Your task to perform on an android device: In clothing, search for shirts for men in size M on the Shopsy app.
Image 0: 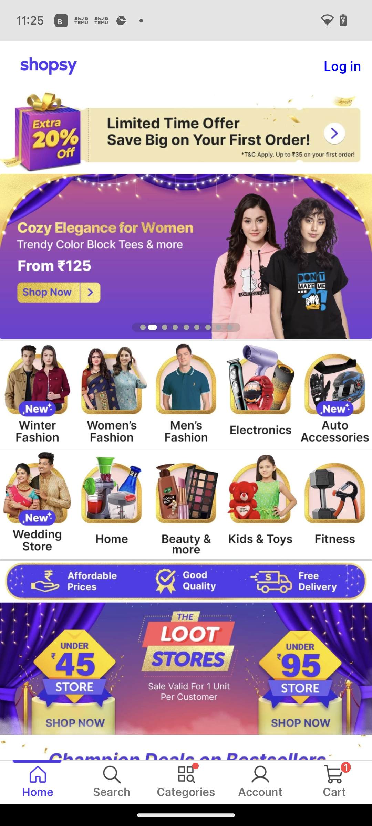
Click on the search option at the bottom of the screen.
Step 0: click (107, 781)
Image 1: 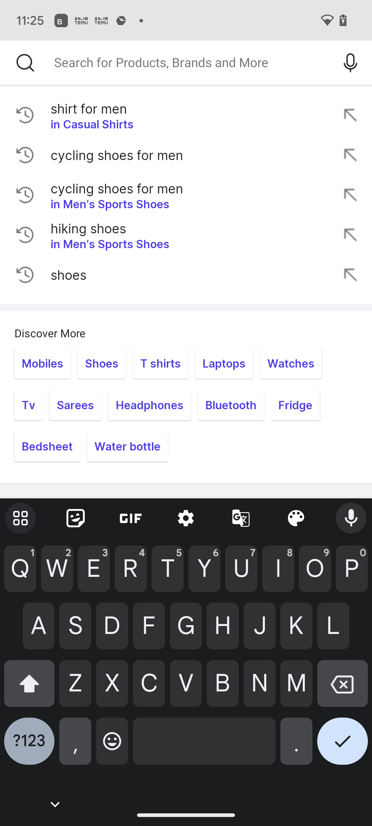
Click on the search bar at the top of the screen.
Step 1: click (189, 63)
Image 2: 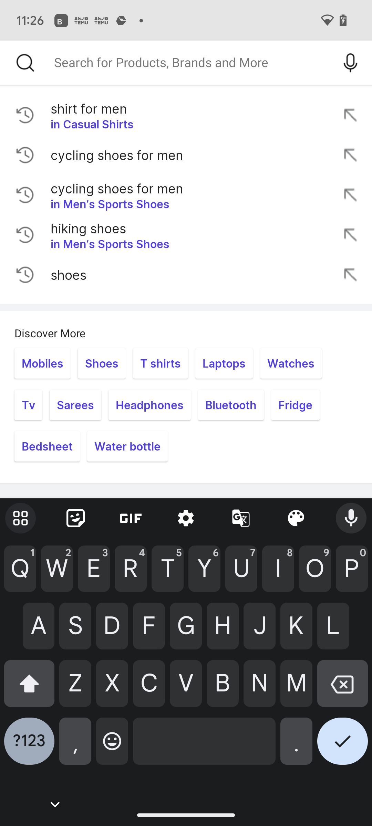
Type shirts for men in the search bar.
Step 2: type "shirts for men"
Image 3: 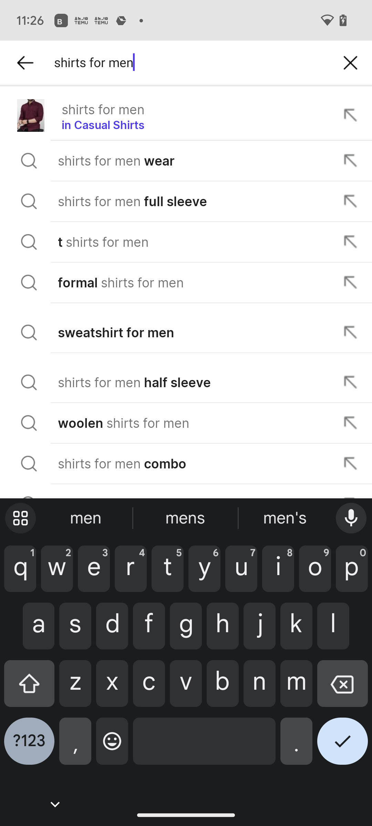
Click on the tick icon at the bottom right of the screen.
Step 3: click (342, 746)
Image 4: 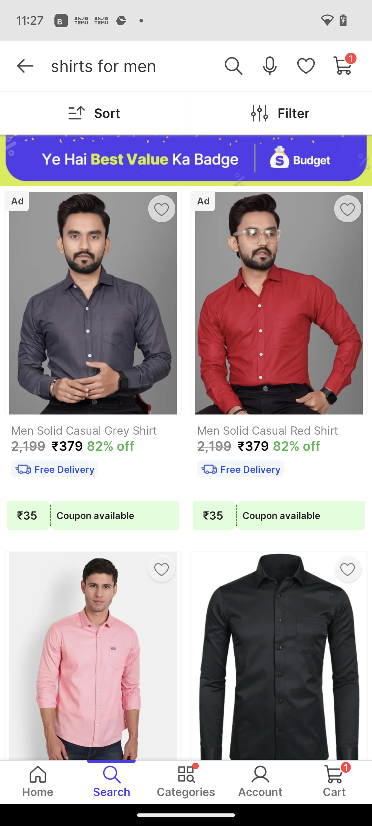
Click on filter option at the top right of the screen.
Step 4: click (293, 113)
Image 5: 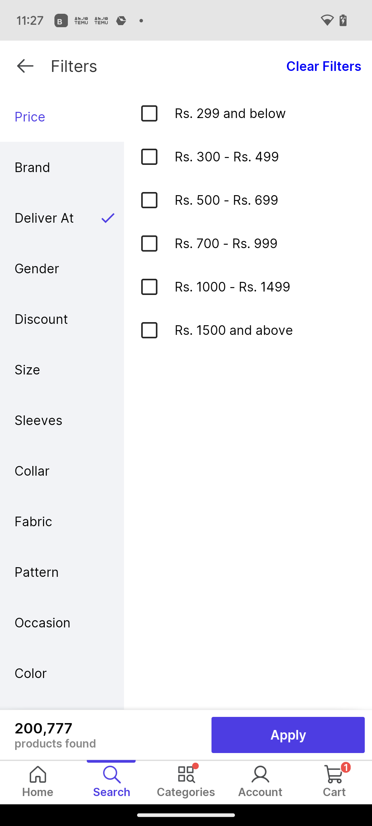
Click on size on the left side of the screen.
Step 5: click (62, 369)
Image 6: 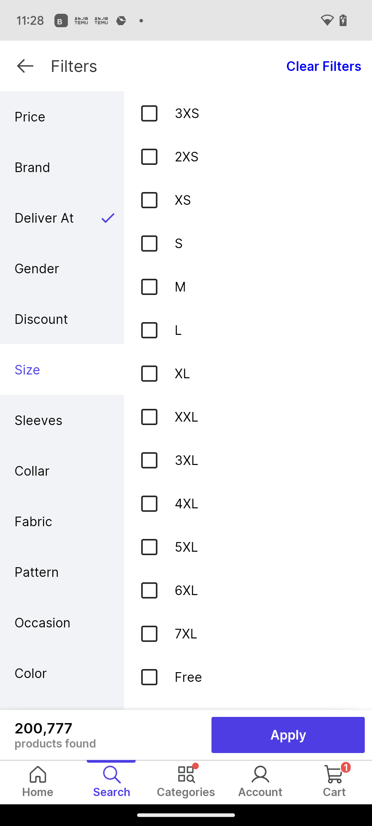
Click on M in the middle of the screen.
Step 6: click (171, 287)
Image 7: 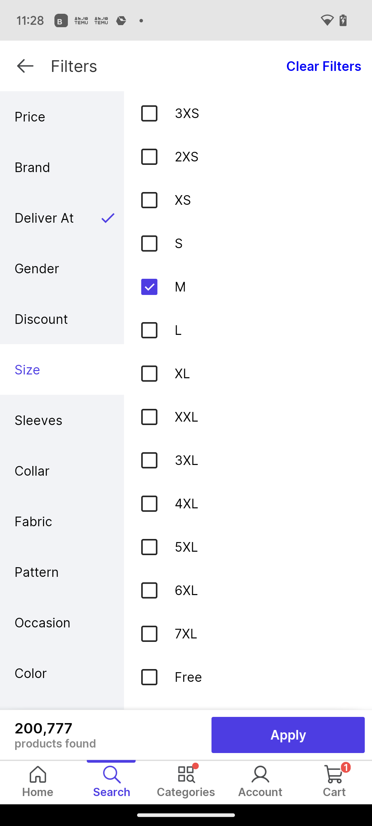
Click on Apply at the bottom right of the screen.
Step 7: click (288, 735)